Your task to perform on an android device: Open the agents file in the TeraBox app.
Image 0: 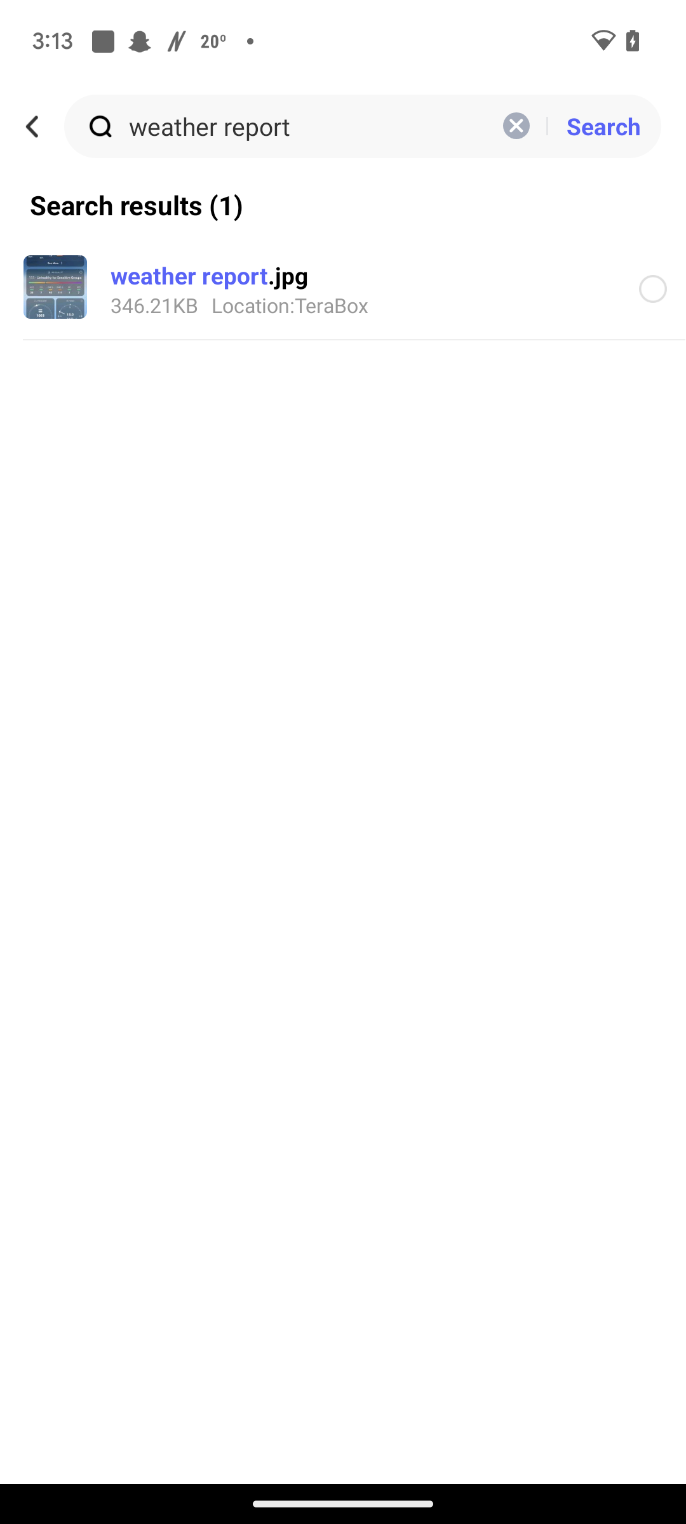
Go back to the previous screen
Step 0: press back button
Image 2: 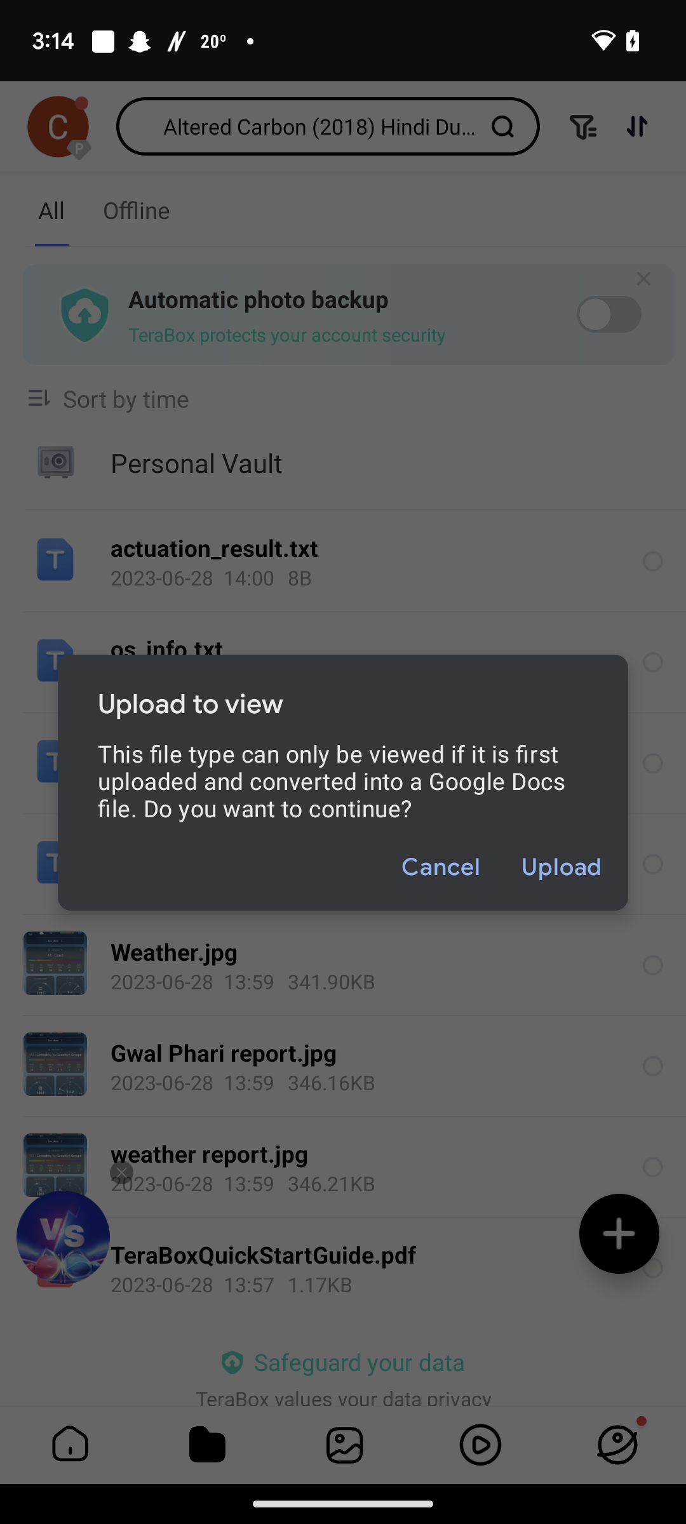
Click on the upload button in the pop-up box.
Step 2: click (561, 867)
Image 3: 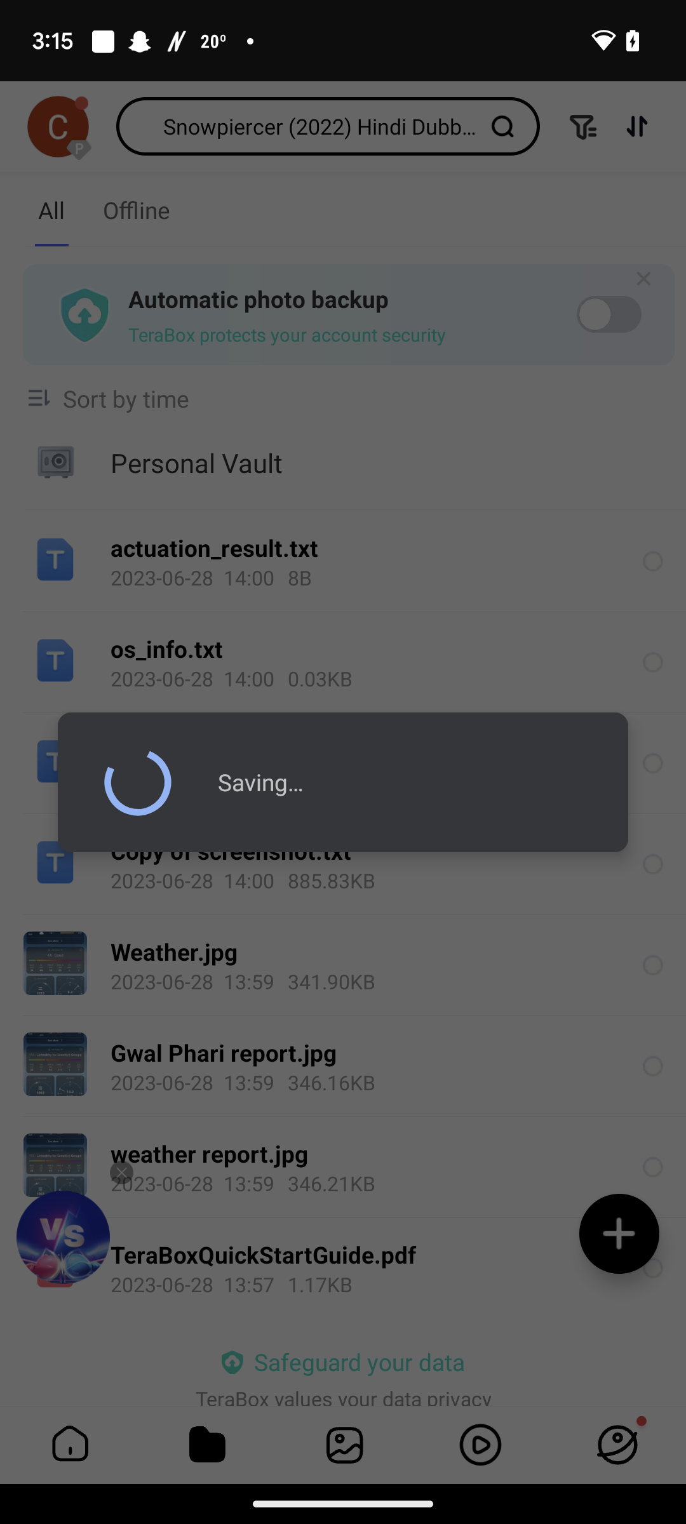
Click on the upload button in the pop-up box.
Step 3: wait